Your task to perform on an android device: In the Mindfulness app, I would like to listen to Meditation for sleep so i can have peaceful night rest.
Image 0: 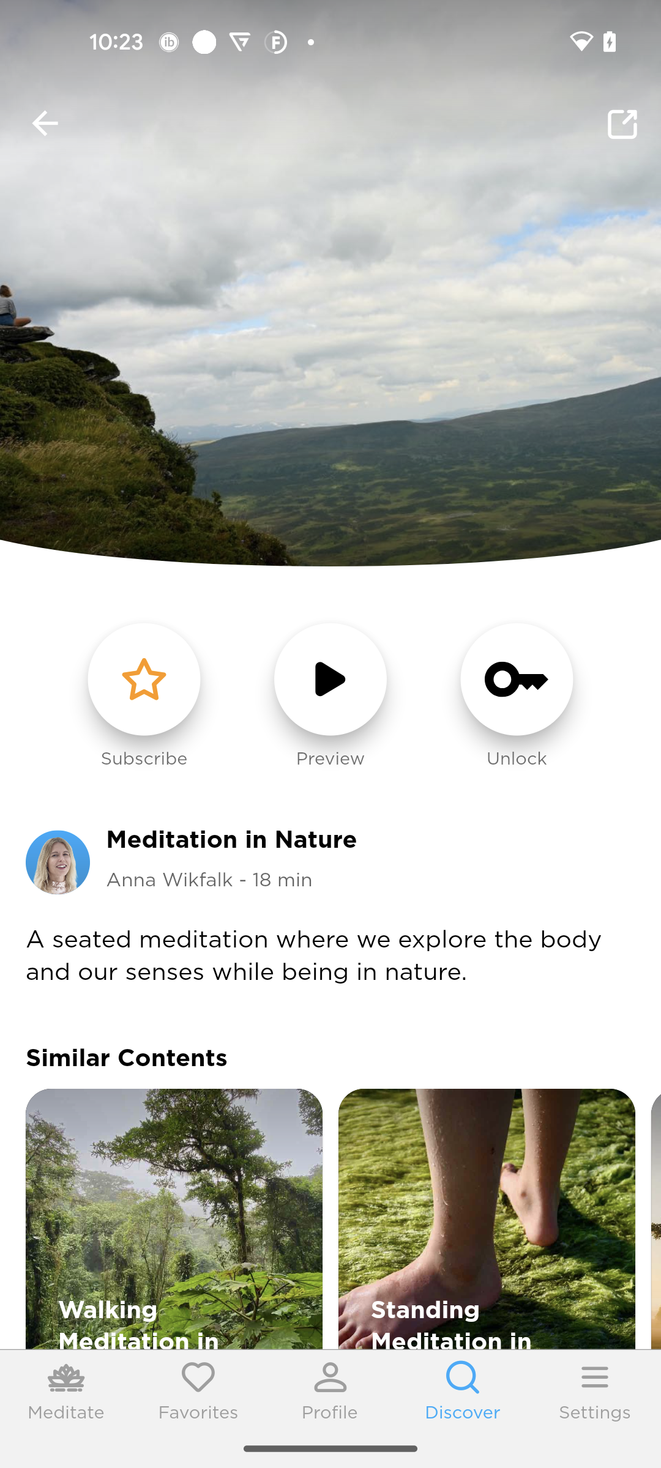
Go to the Meditate tab
Step 0: click (66, 1389)
Image 1: 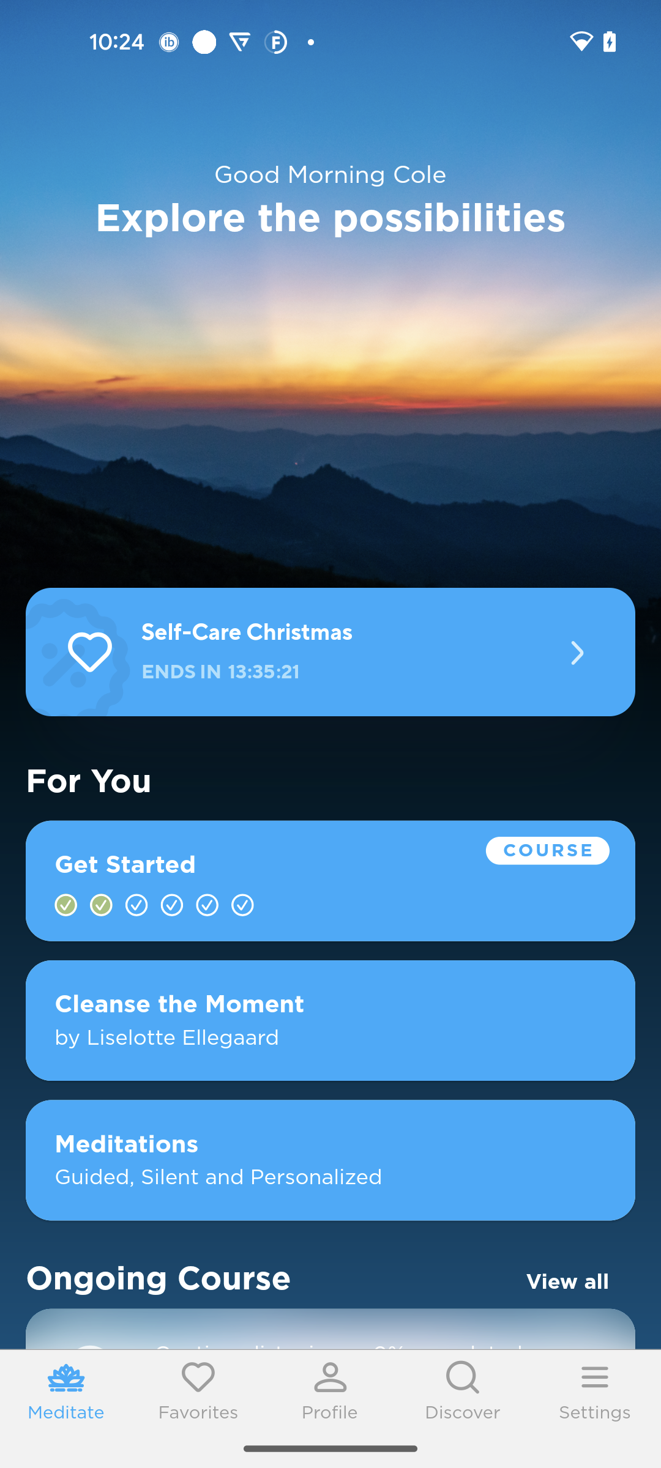
Swipe up to view Meditation for sleep
Step 1: scroll down
Image 2: 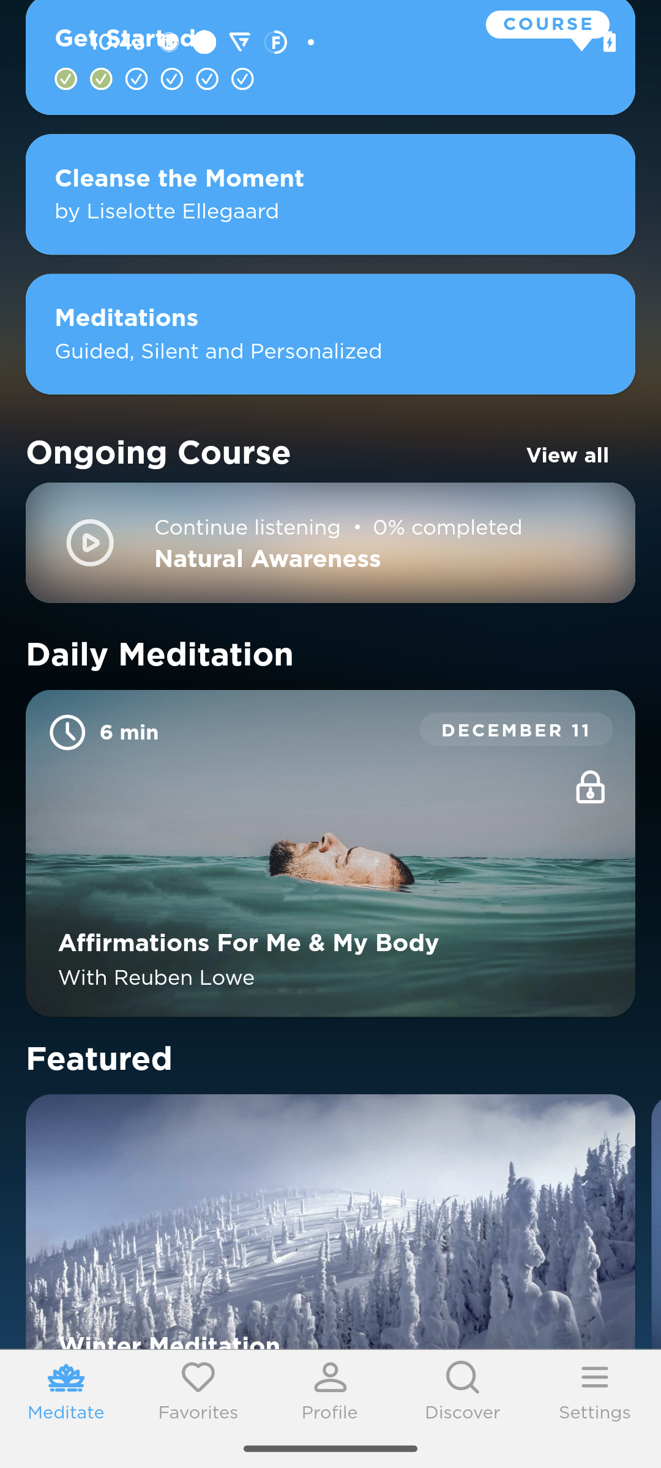
Swipe up to view Meditation for sleep
Step 2: scroll down
Image 3: 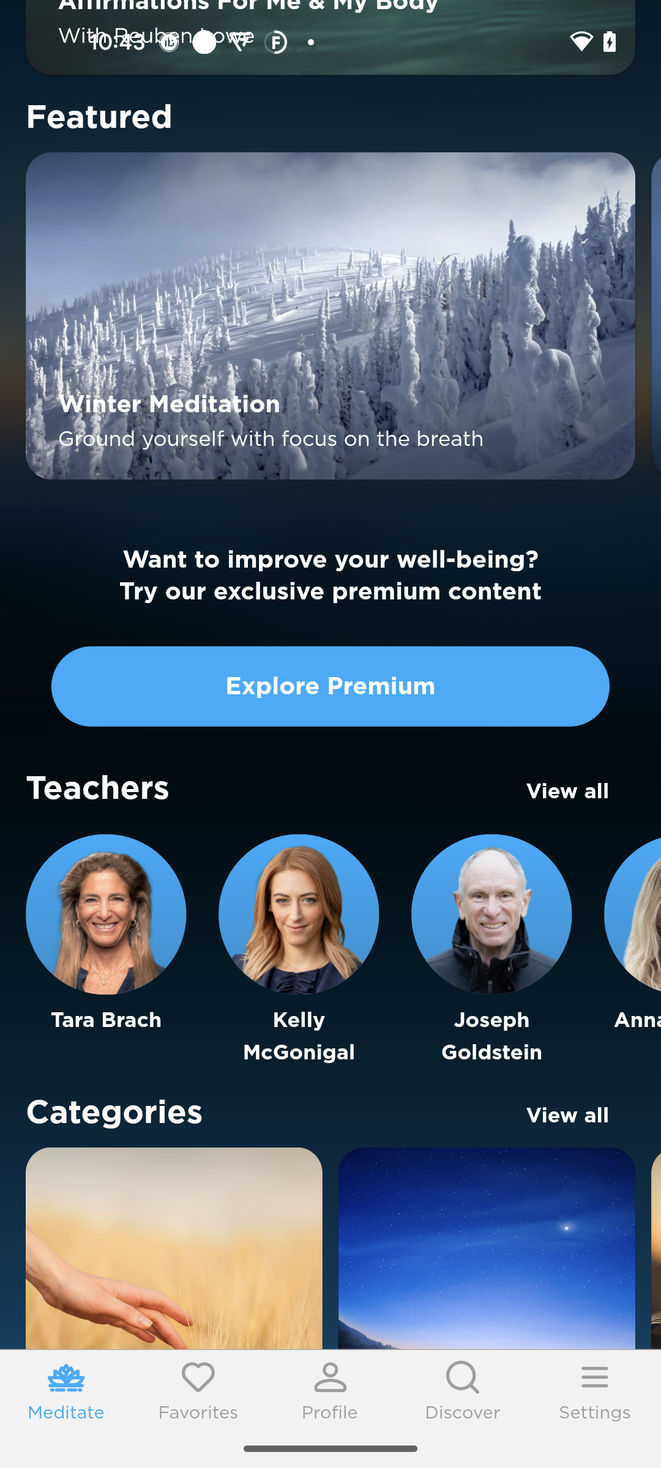
Swipe up to view Meditation for sleep
Step 3: scroll down
Image 4: 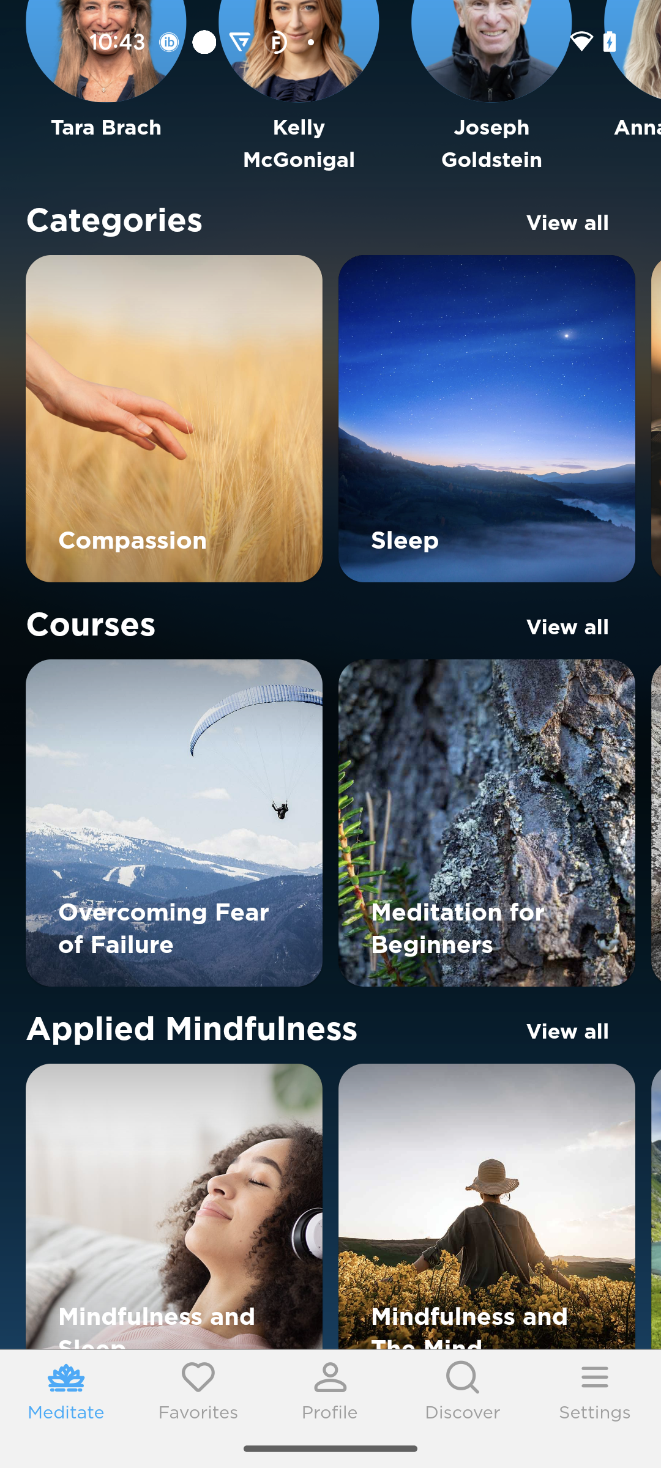
Click on the sleep option
Step 4: click (487, 418)
Image 5: 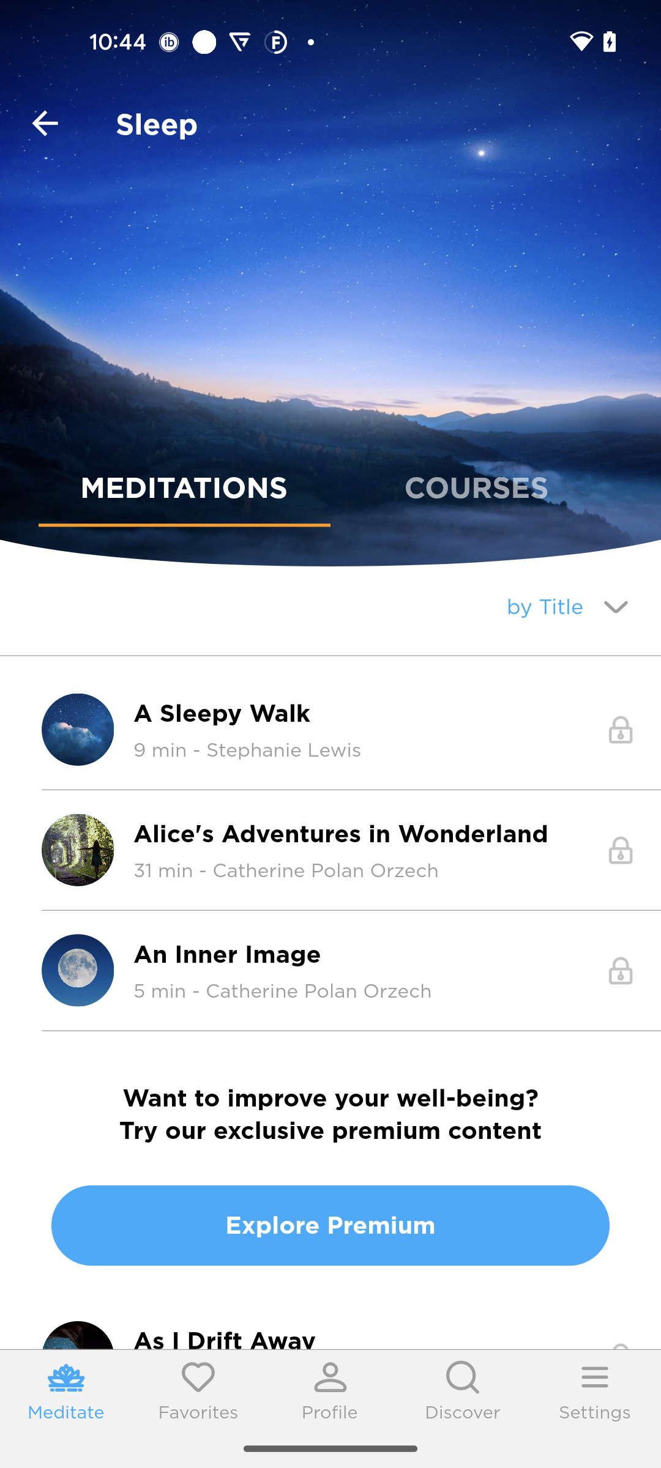
Click on the A sleepy walk option
Step 5: click (330, 730)
Image 6: 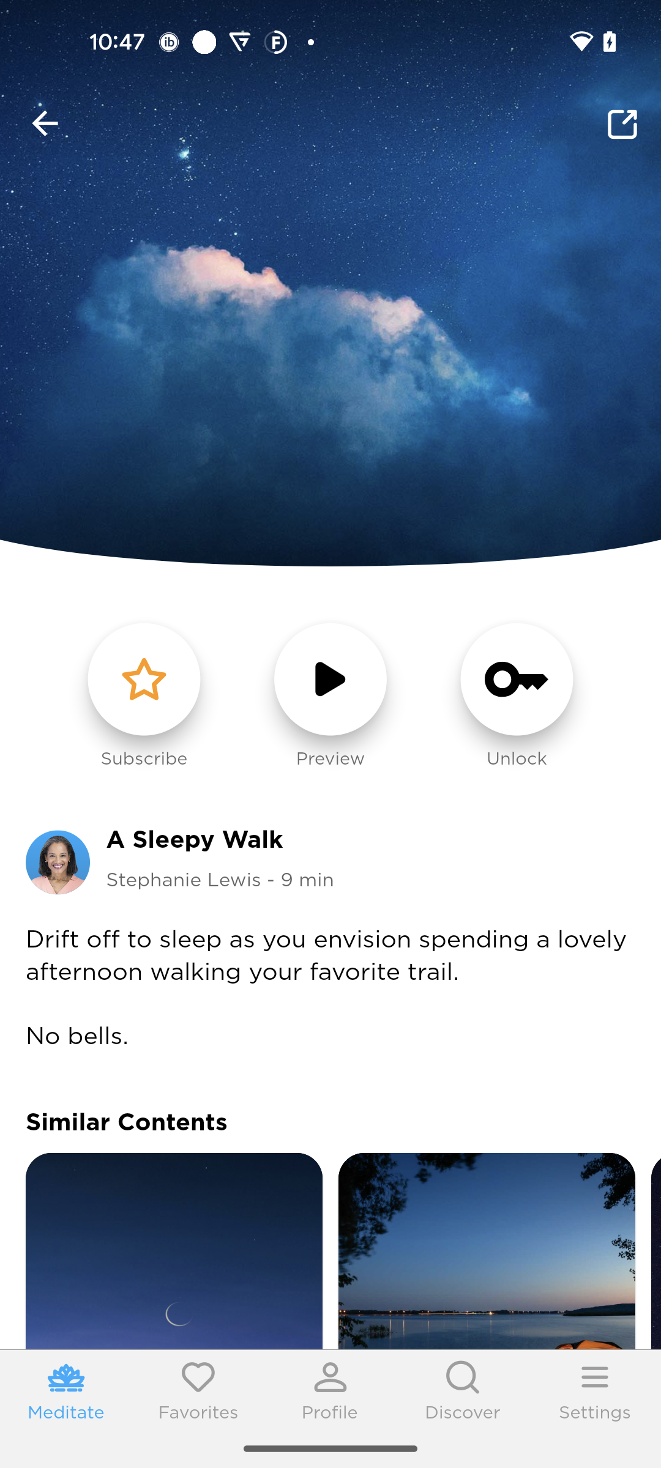
Click on the Preview option
Step 6: click (330, 675)